Your task to perform on an android device: On the Footshop app, show me the shoes of the brand New Balance.
Image 0: 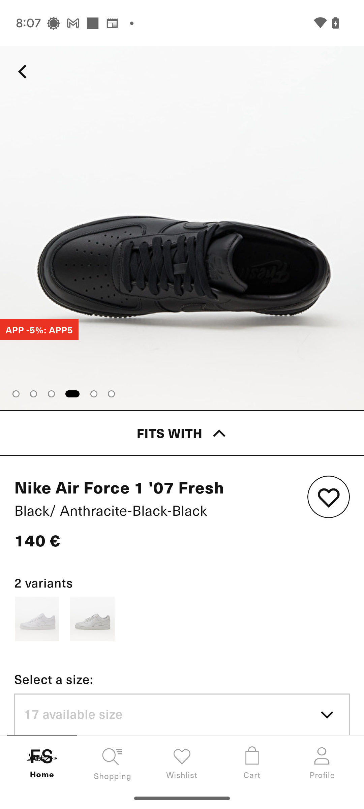
Go back to search results.
Step 0: press back button
Image 1: 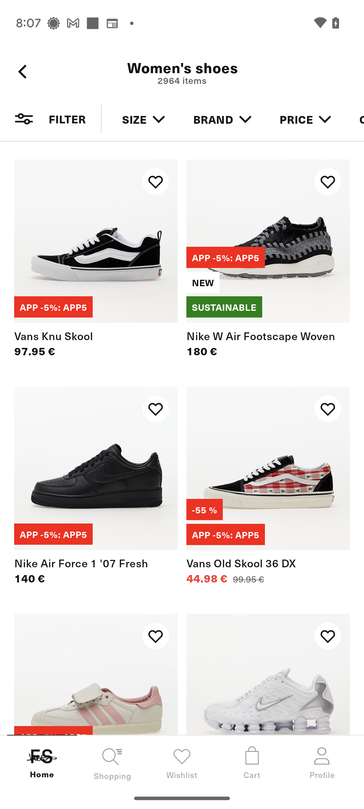
Click on the Brand filter at the top of the screen.
Step 1: click (213, 119)
Image 2: 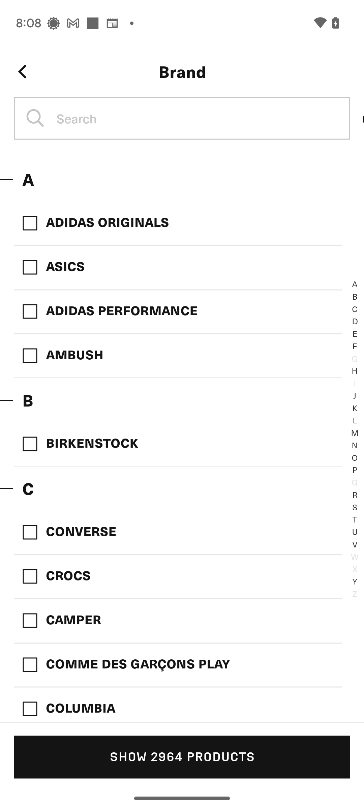
Scroll up until you find New Balance tab.
Step 2: scroll down
Image 4: 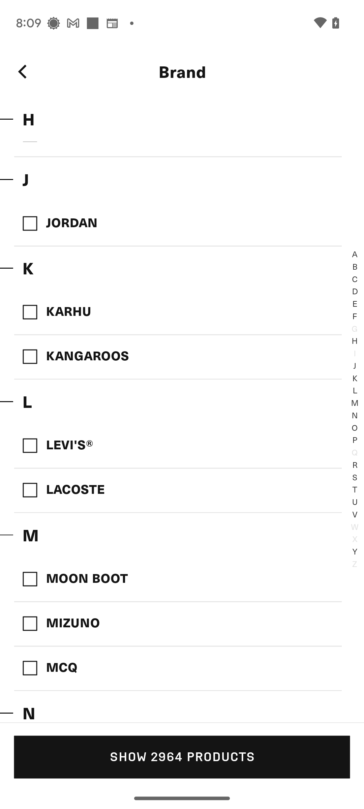
Scroll up until you find New Balance tab.
Step 4: scroll down
Image 5: 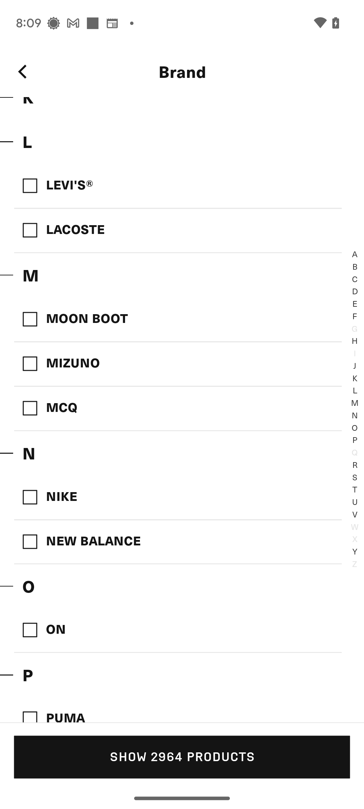
Select the New Balance.
Step 5: click (178, 542)
Image 6: 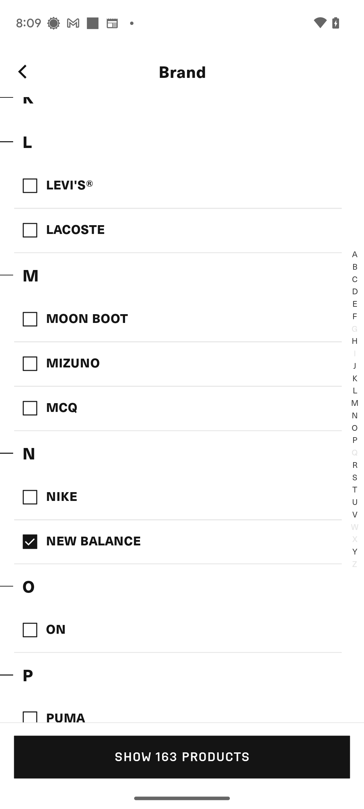
Click on the SHOW 163 PRODUCTS tab at the bottom of the screen.
Step 6: click (182, 756)